Your task to perform on an android device: I am on my lunch break and suddenly I remember my old days when I used to watch my favorite movie enthusiastically. I want to find videos related to my favorite movie Das Boot in my free time, so open Vimeo app and search the video of this movie.
Image 0: 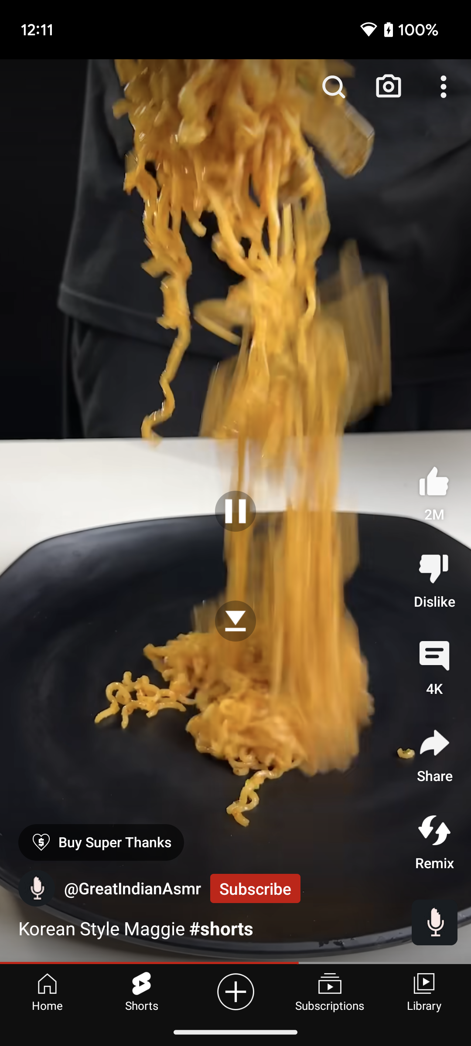
Open the Vimeo app
Step 0: open app "Vimeo"
Image 1: 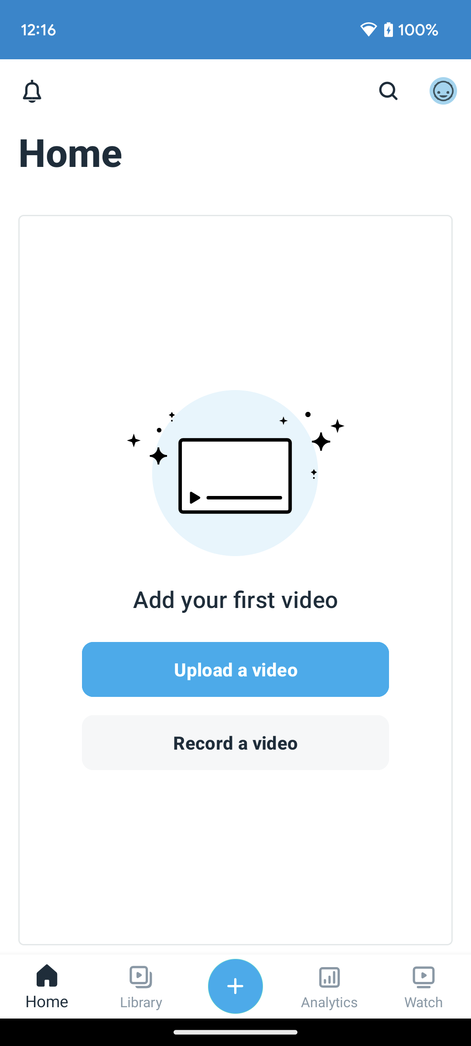
Click on the Watch tab at the bottom right corner of the screen to view the search option
Step 1: click (424, 986)
Image 2: 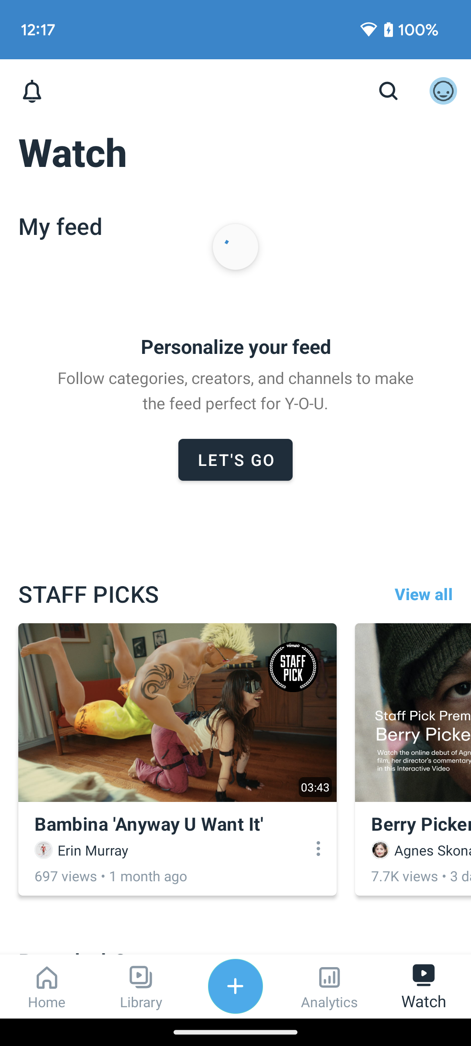
Click on the search icon at the top right corner of the screen
Step 2: click (388, 91)
Image 4: 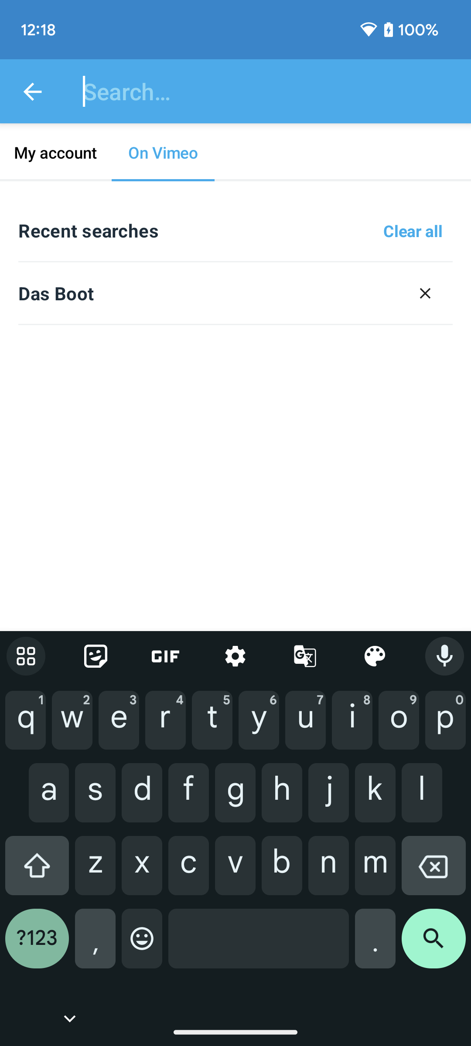
Type Das Boot in the search bar 
Step 4: type "Das Boot"
Image 5: 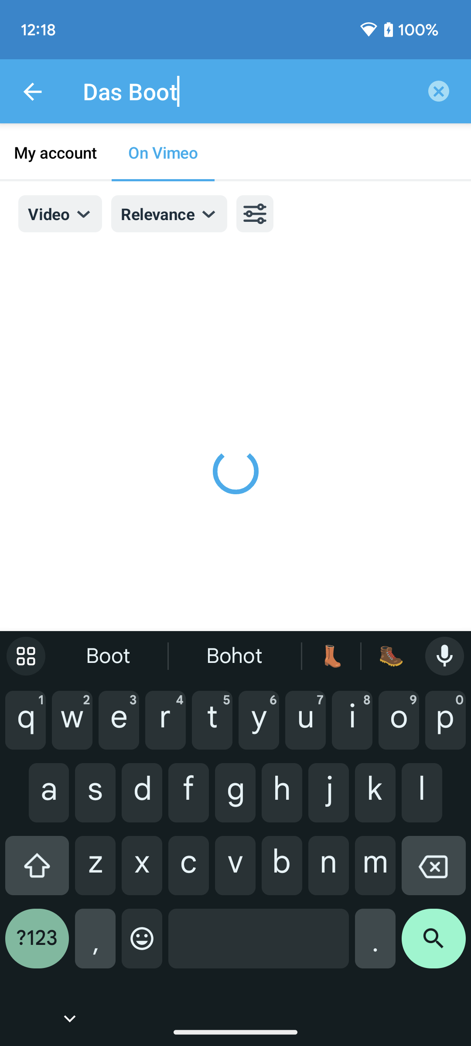
Click on the search icon at the bottom right corner of the screen to view the search result
Step 5: click (433, 945)